Your task to perform on an android device: I'd want to see the bosch lp6-sl mini pendant speaker set of 2 eBay app
Image 0: 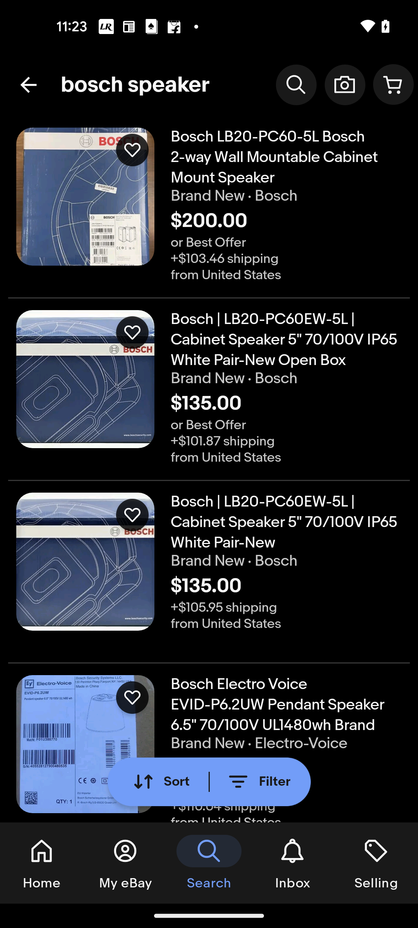
Swipe down to bosch lp6-sl mini pendant speaker set of 2
Step 0: scroll up
Image 1: 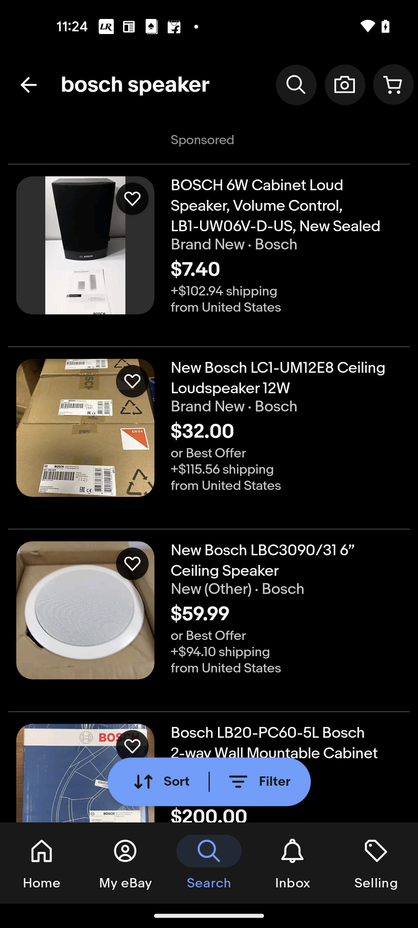
Swipe down to bosch lp6-sl mini pendant speaker set of 2
Step 1: scroll up
Image 2: 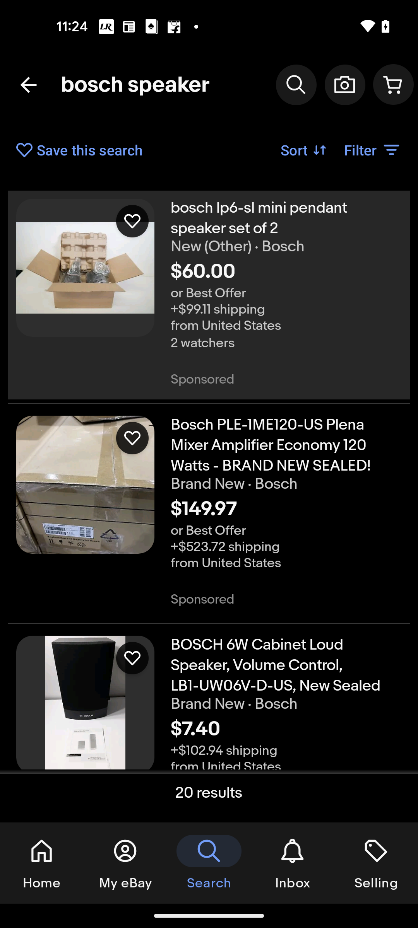
Open bosch lp6-sl mini pendant speaker set of 2
Step 2: click (286, 218)
Image 3: 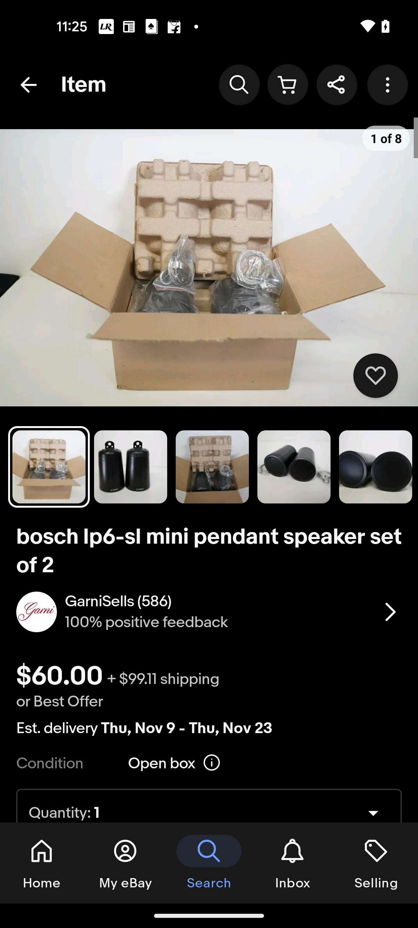
Swipe up to view about this item
Step 3: scroll down